Your task to perform on an android device: i want to make sure that i haven't miss anything ,add the checkbox to the list item of the Grocery list Note in the google keep app
Image 0: 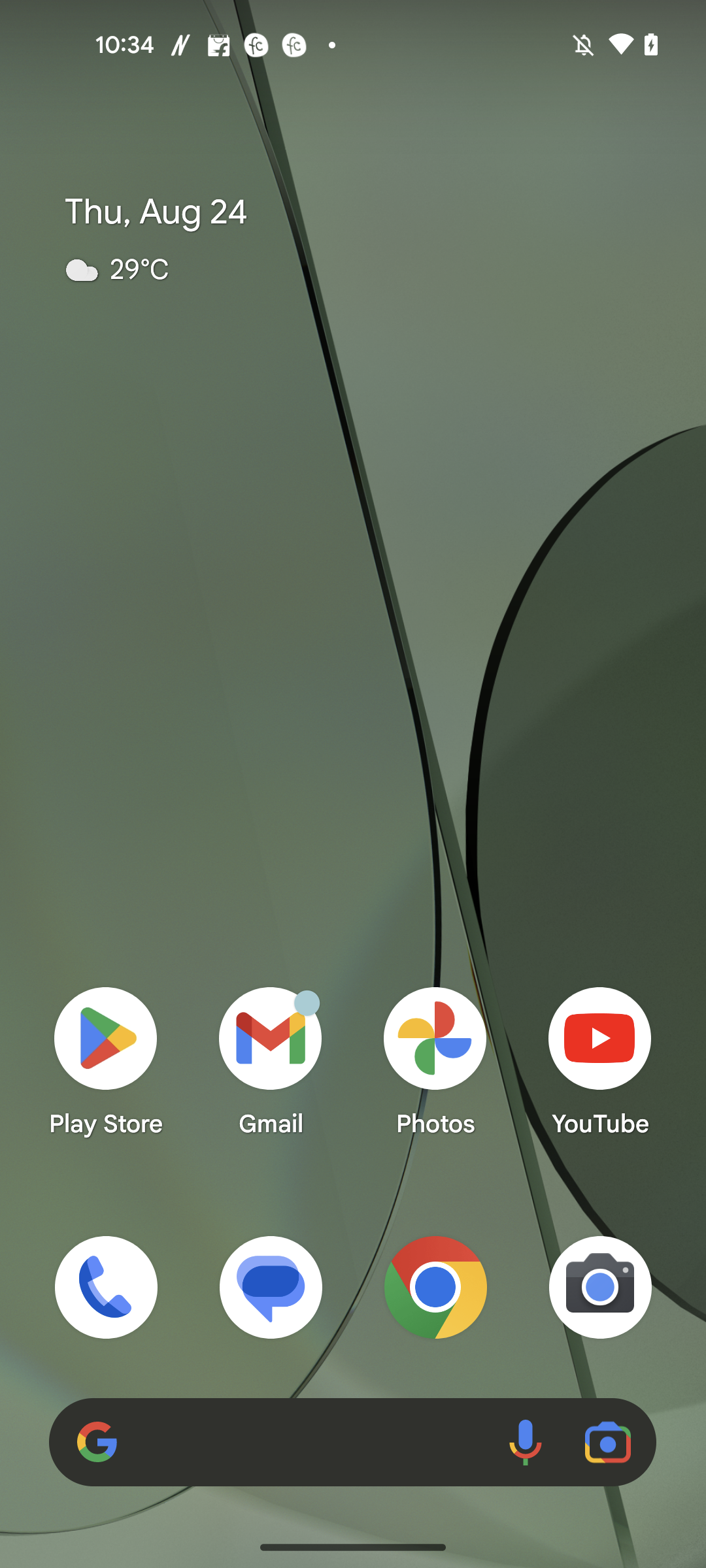
Open the Google Keeps app
Step 0: open app "Keep Notes"
Image 1: 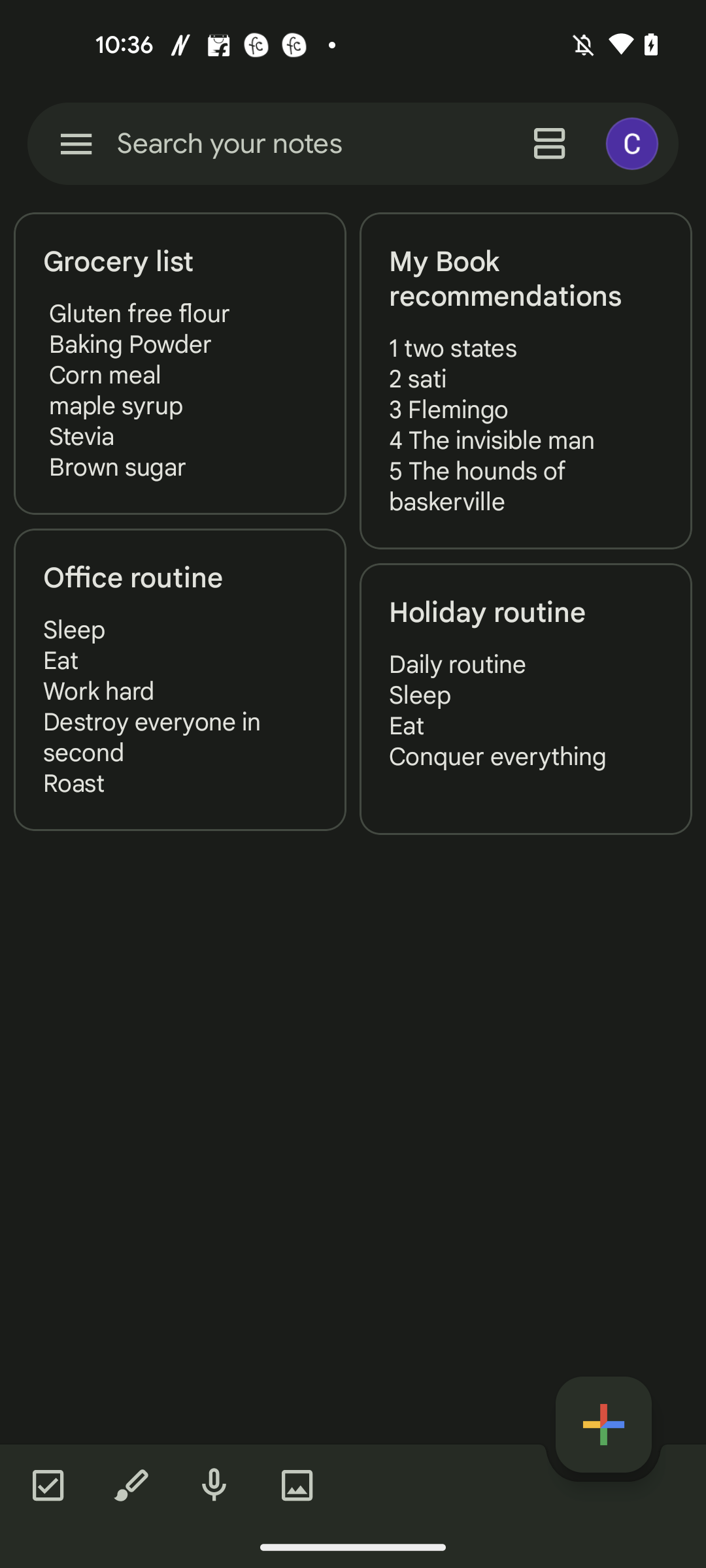
Go to the Grocery list Notes
Step 1: click (180, 391)
Image 3: 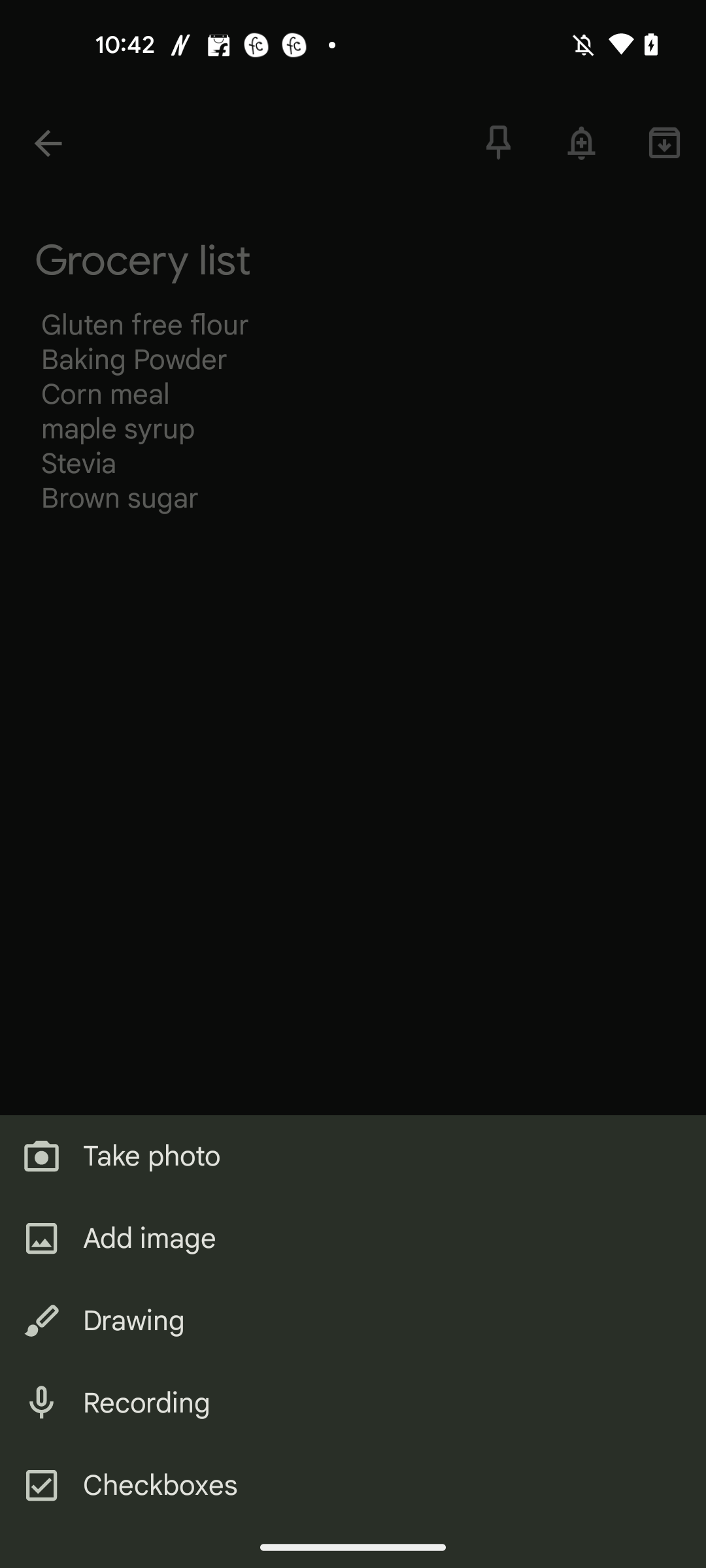
Click on the checkboxes option
Step 3: click (160, 1485)